Your task to perform on an android device: I am in a little bit of a hurry and wanted to look only for hinges. Look for door hinges with the hinges category filter in the Flipkart app.
Image 0: 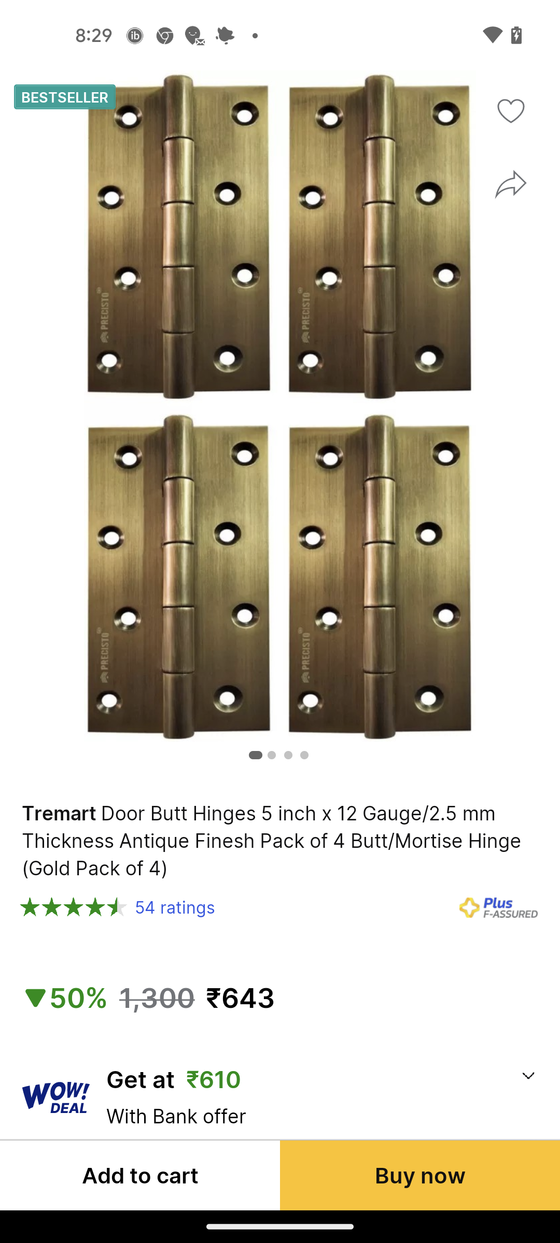
Get back to the previous page of the app
Step 0: press back button
Image 1: 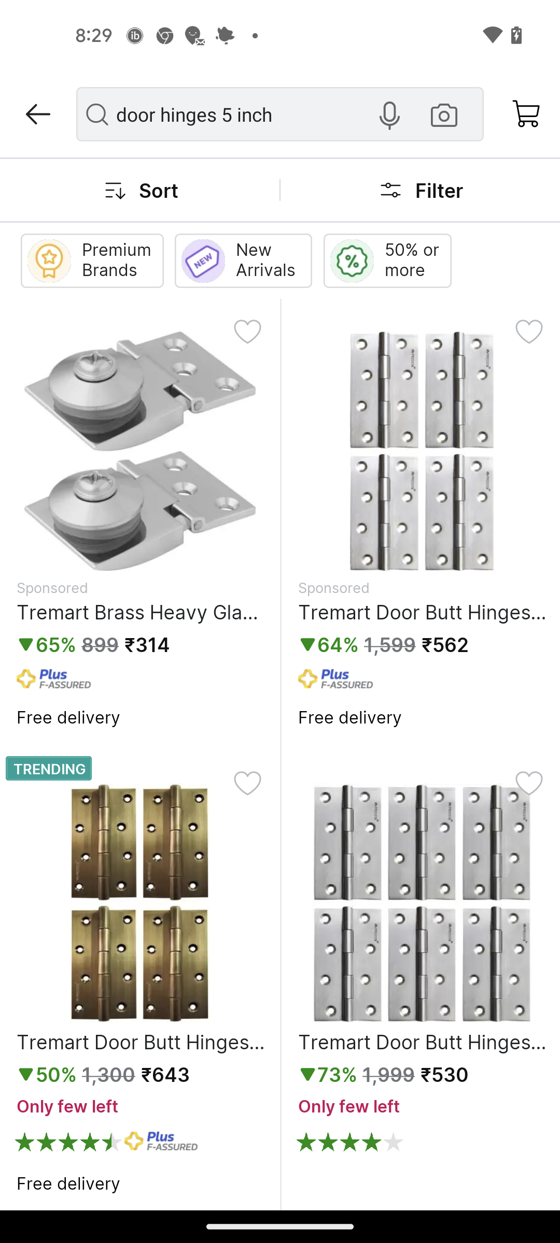
Click on the filter button at the top right of the screen
Step 1: click (439, 190)
Image 2: 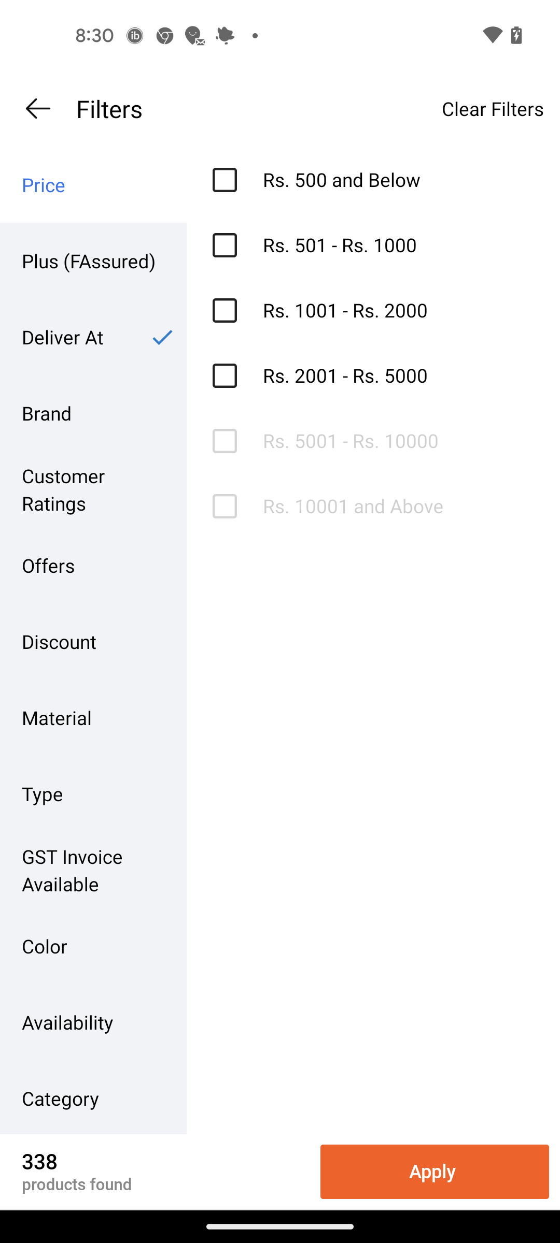
Go to the category filter
Step 2: click (67, 1106)
Image 3: 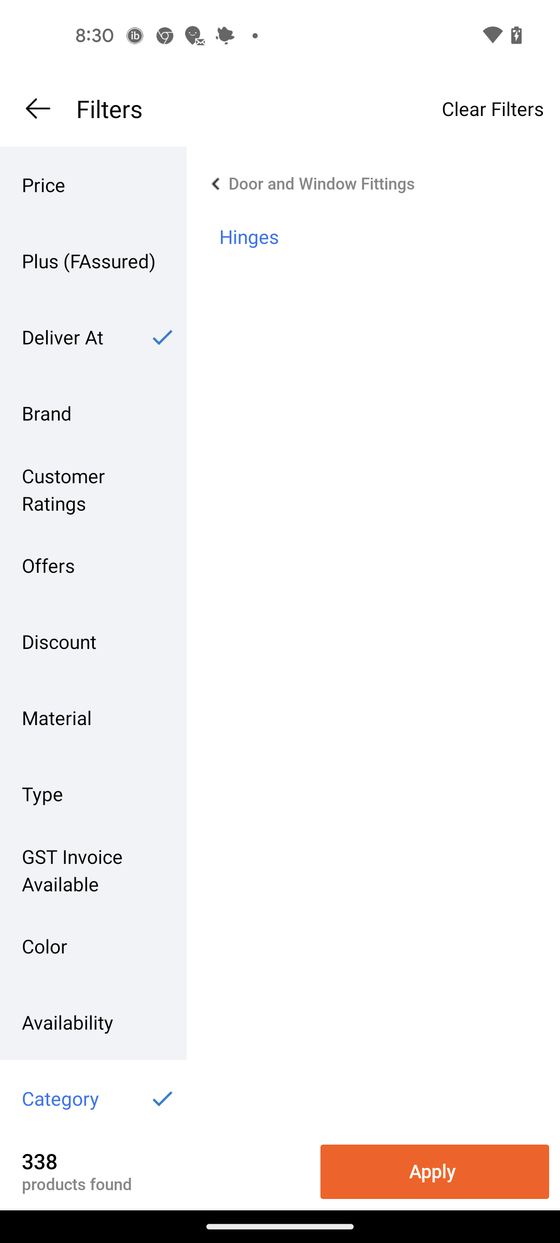
Click on the Hinges filter
Step 3: click (376, 236)
Image 4: 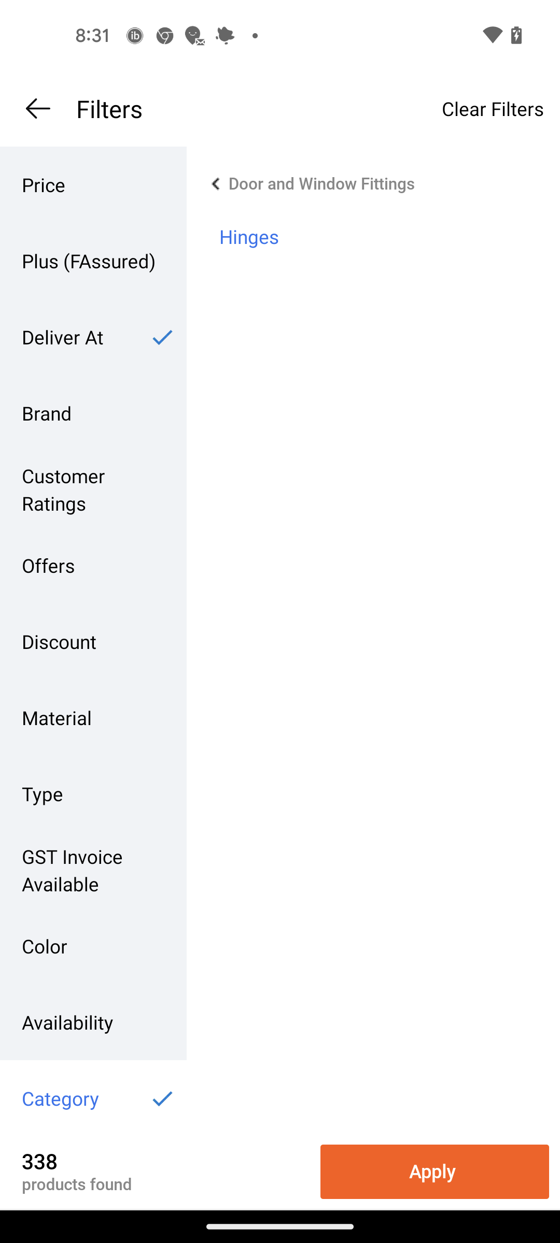
Click on the Apply button at the bottom right corner of the screen
Step 4: click (435, 1172)